Your task to perform on an android device: Open the PDF file of my favorite book, "The Queen's Gambit," on the Foxit PDF Editor app
Image 0: 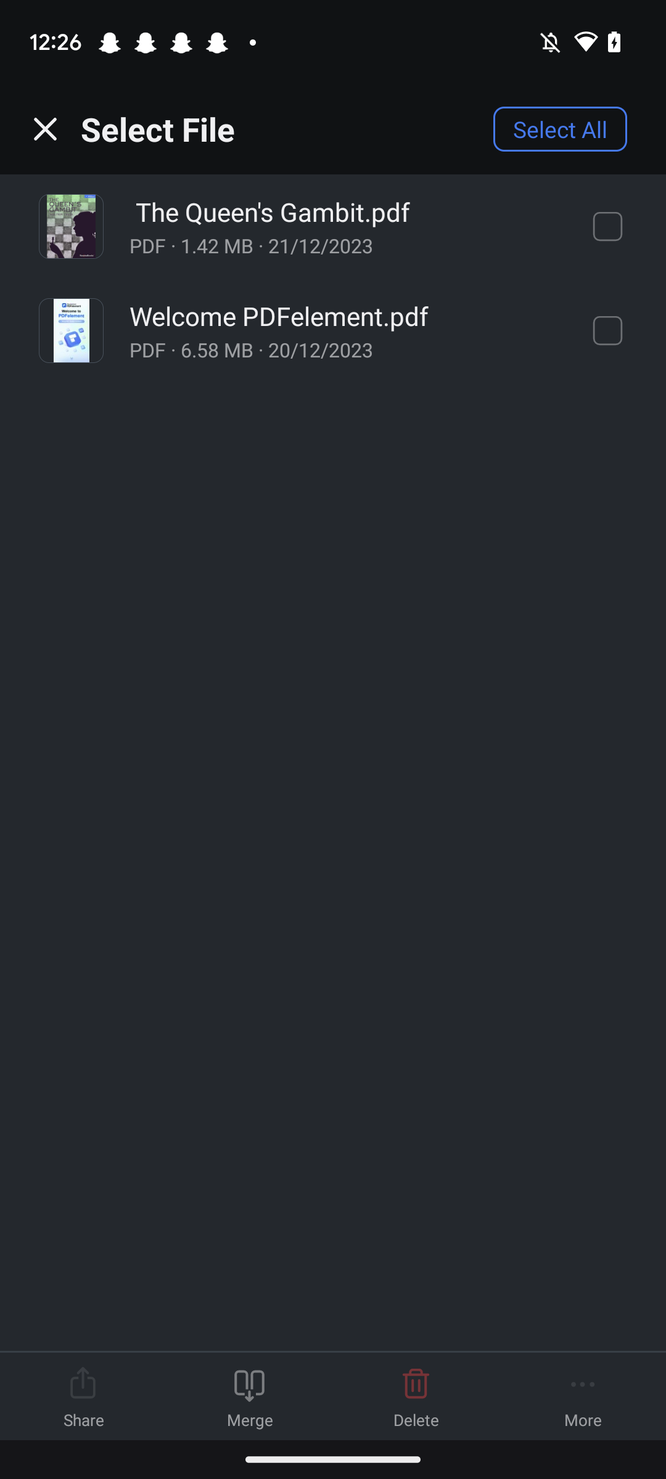
 Open the Foxit PDF Editor app.
Step 0: open app "Foxit PDF Editor"
Image 1: 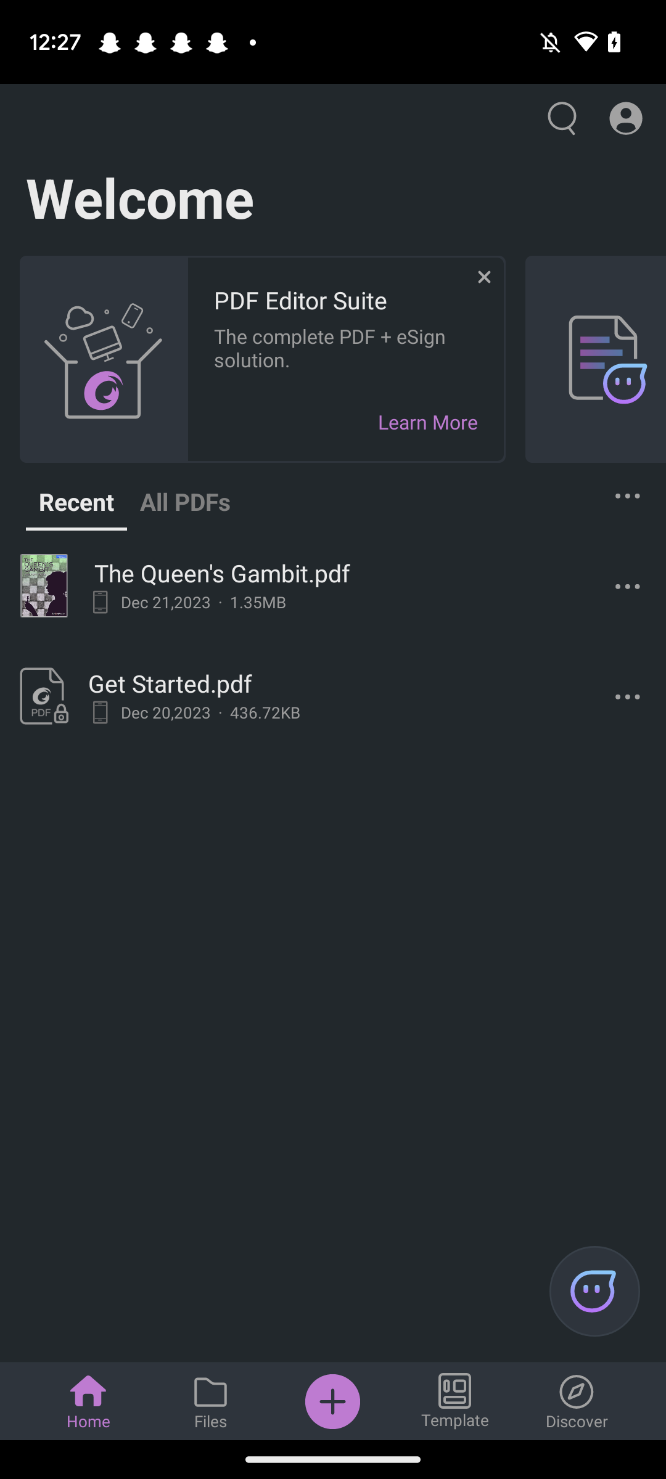
Open the File The Queen's Gambit pdf.
Step 1: click (316, 572)